Your task to perform on an android device: Play the song "Ran Kan kan" by Tito Puente on the Spotify app.
Image 0: 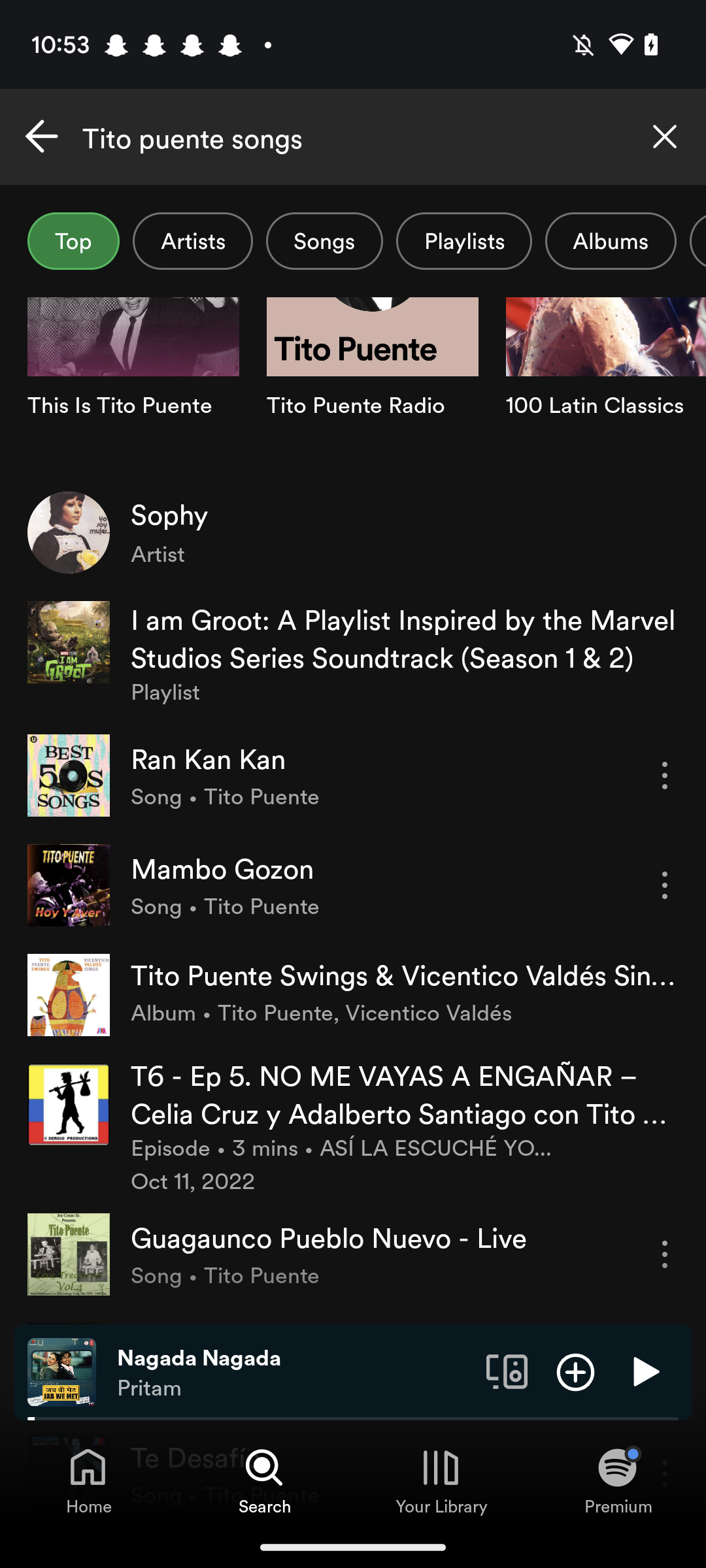
Click on the Ran Kan kan song tab.
Step 0: click (377, 759)